Your task to perform on an android device: Open the WinzZip app then go to the download folder & zip the File Doc X
Image 0: 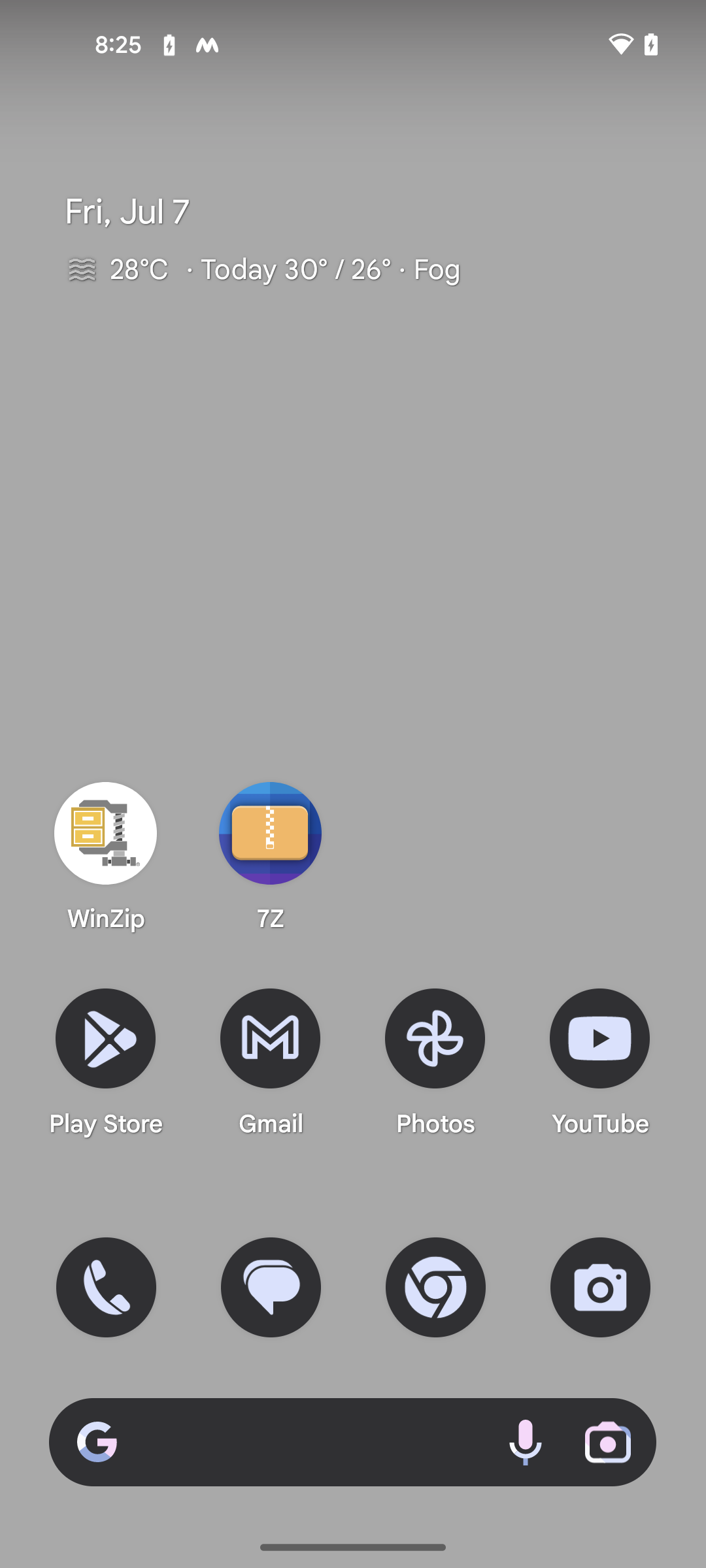
open the WinZip app
Step 0: open app "WinZip"
Image 1: 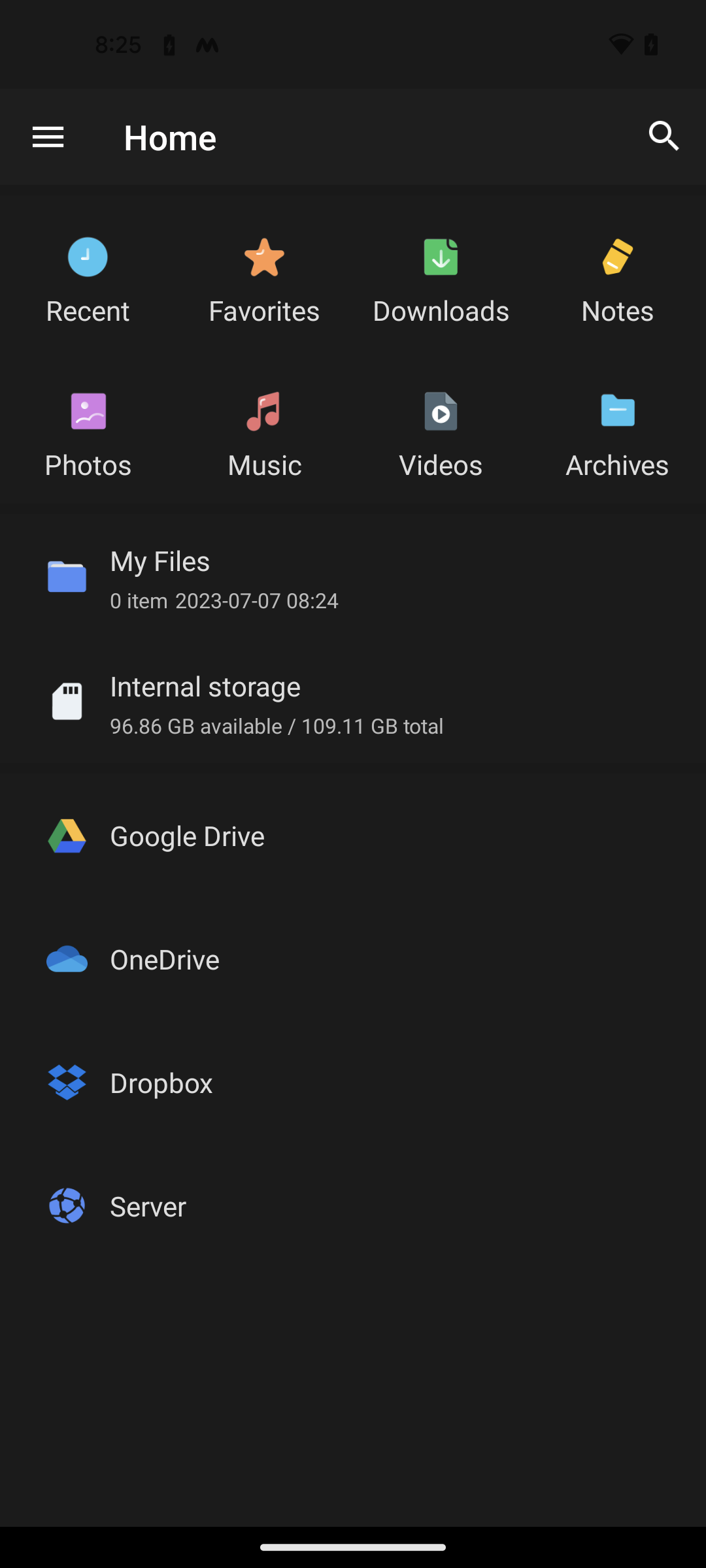
click on Downloads folder to open
Step 1: click (450, 262)
Image 2: 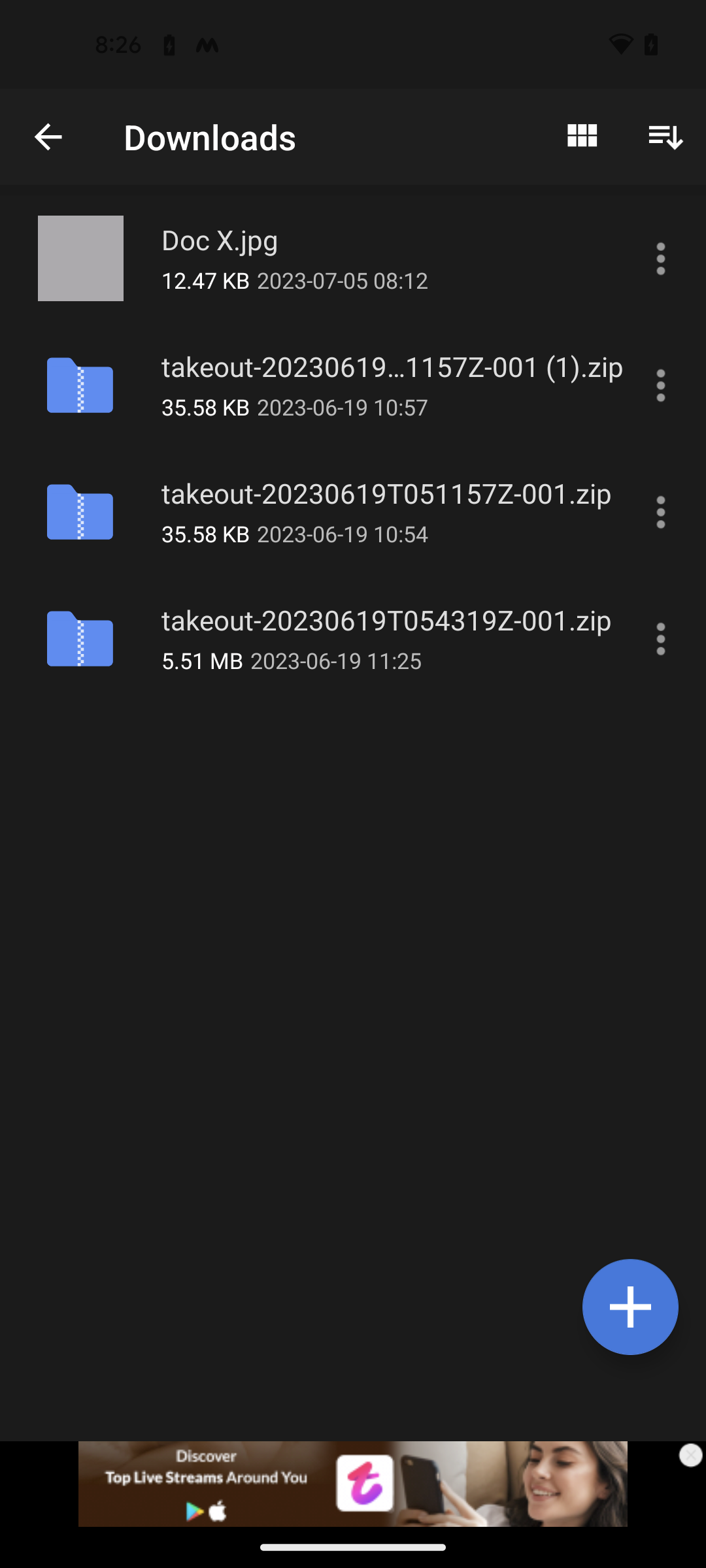
click on three dots in front of Doc X file
Step 2: click (653, 265)
Image 3: 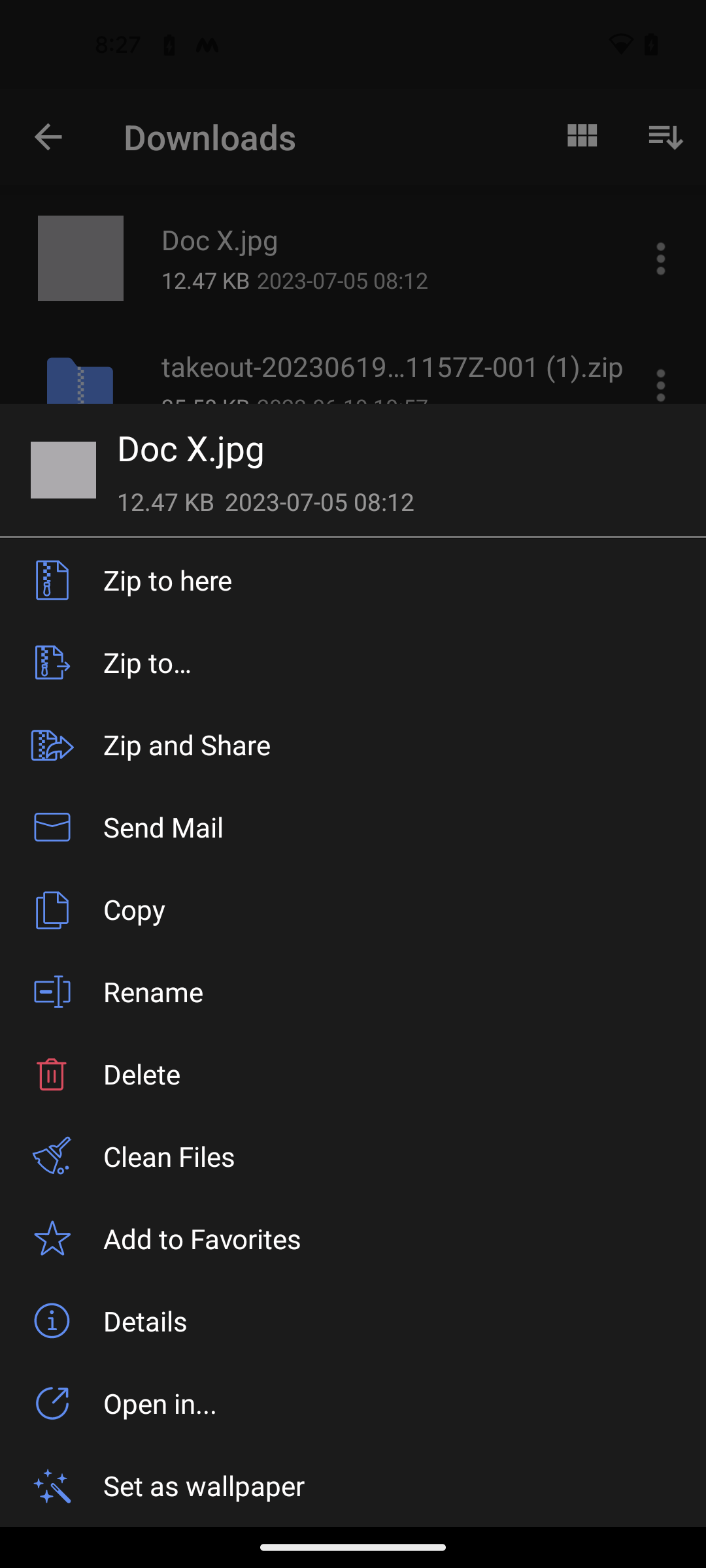
click on Zip to here option
Step 3: click (167, 580)
Image 4: 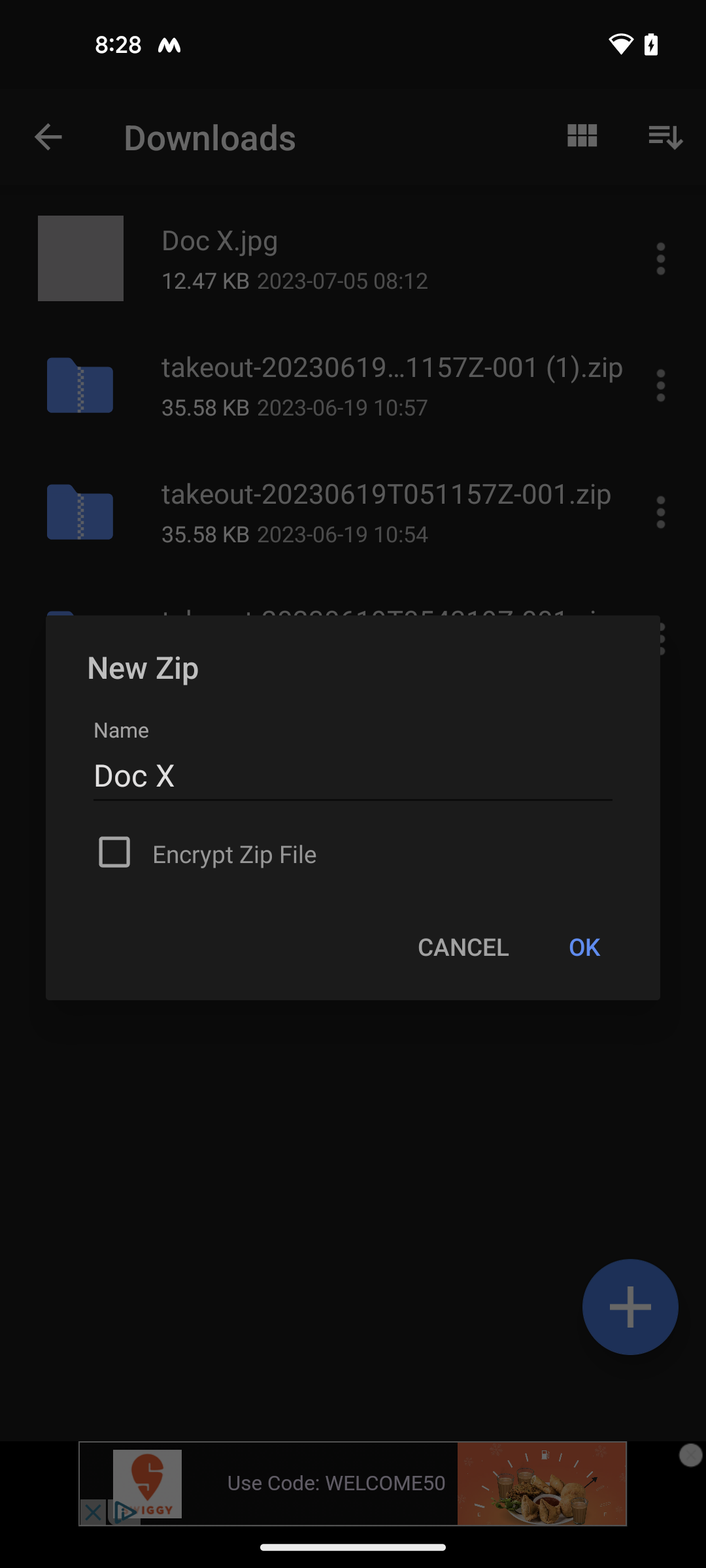
click OK to confirm
Step 4: click (584, 946)